Your task to perform on an android device: In the Flo app, track pregnancy details such as the due date of May 2, 2024, and the baby's movement, and the app will let you know how far along you are.
Image 0: 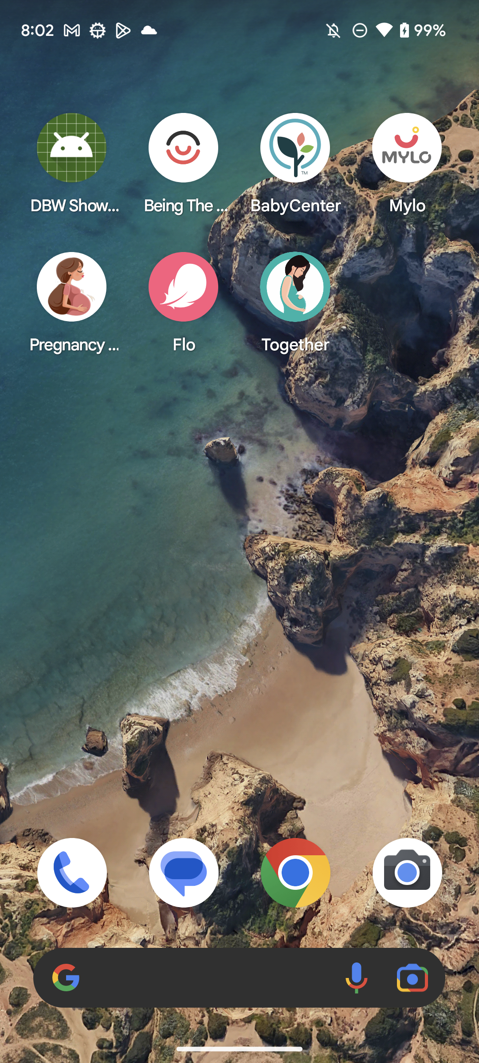
Open the Flo app
Step 0: open app "Flo"
Image 1: 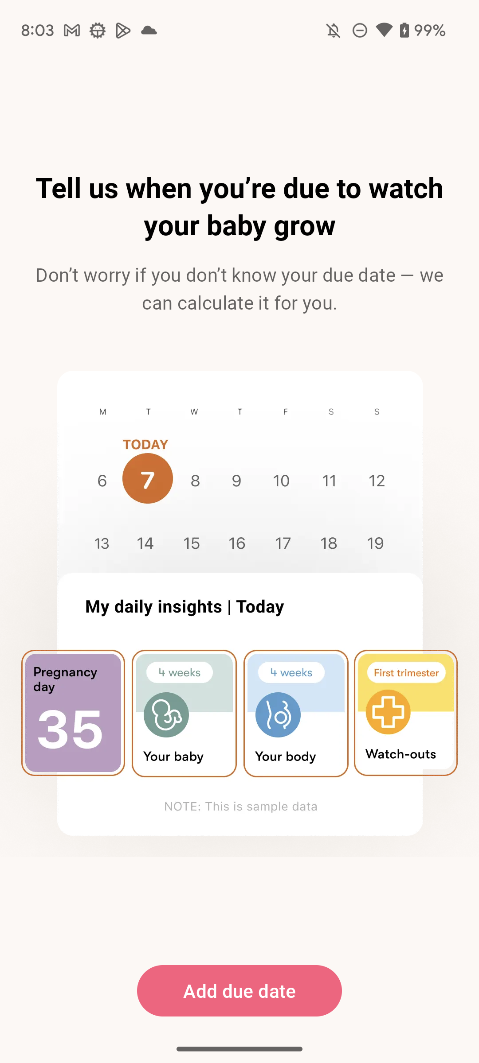
Click on the Add due date button at the bottom
Step 1: click (239, 991)
Image 2: 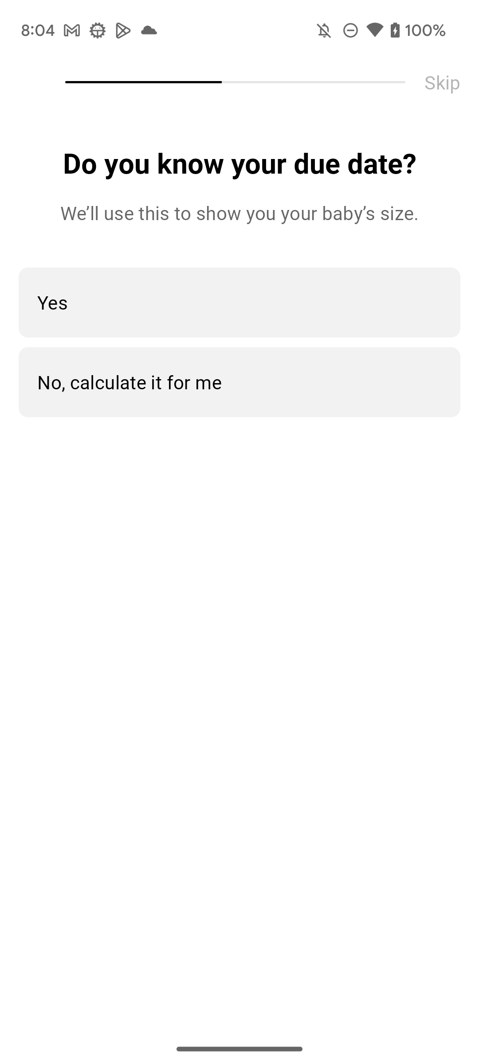
Click on the Yes option
Step 2: click (239, 302)
Image 3: 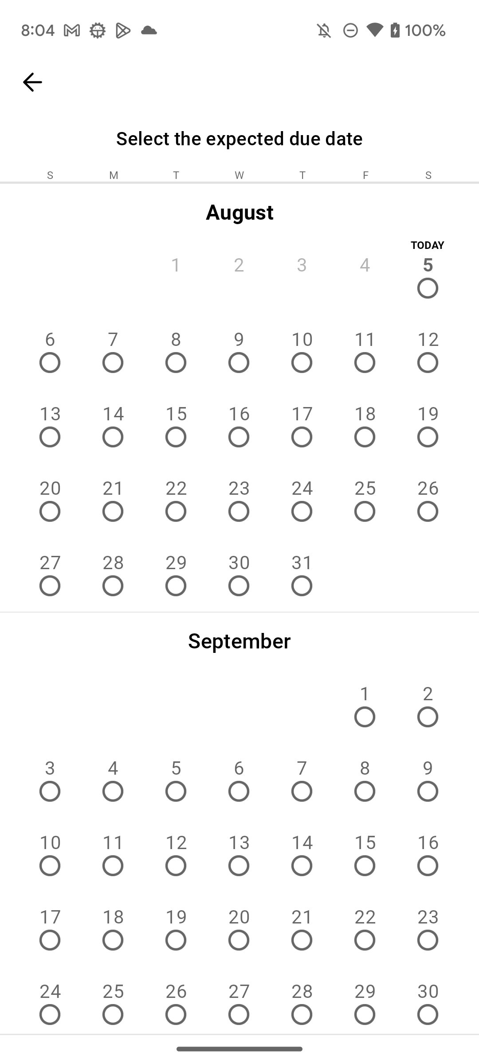
Scroll up to view the May 2024 Month
Step 3: scroll down
Image 4: 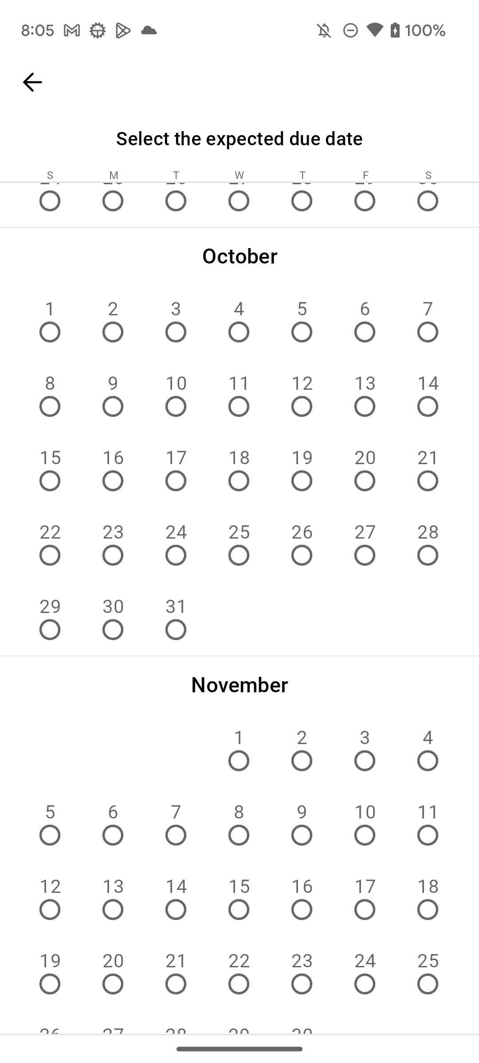
Scroll up to view the May 2024 Month
Step 4: scroll down
Image 6: 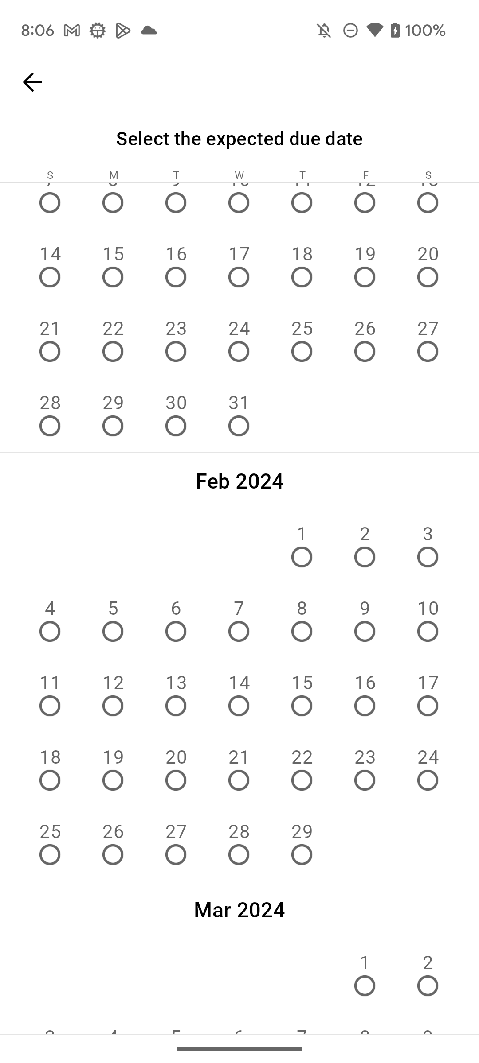
Scroll up to view the May 2024 Month
Step 6: scroll down
Image 7: 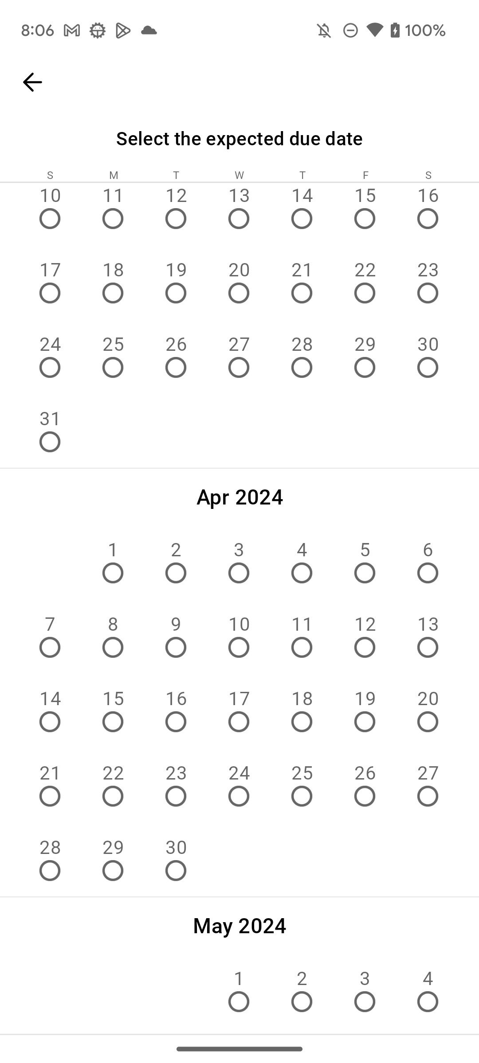
Scroll up to view the May 2024 Month
Step 7: scroll down
Image 8: 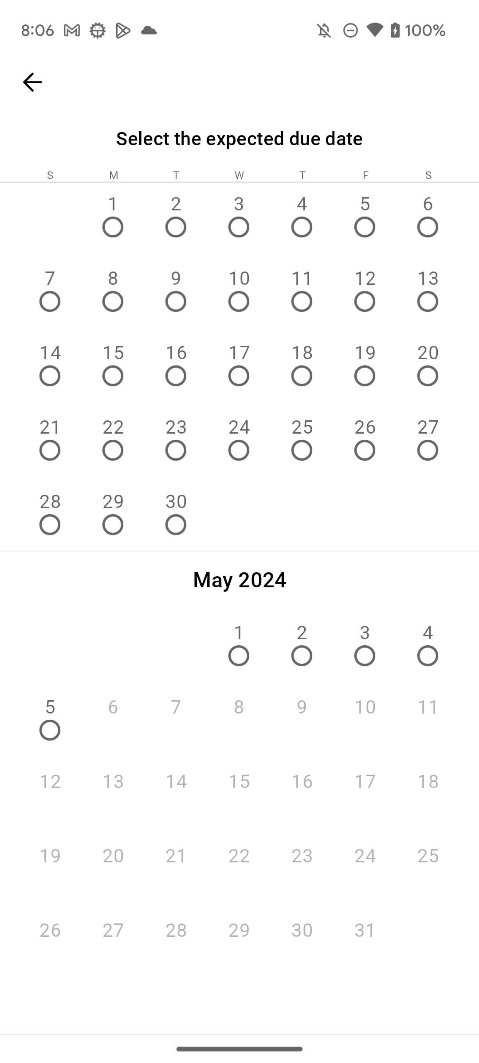
Click on the 2nd May
Step 8: click (301, 656)
Image 9: 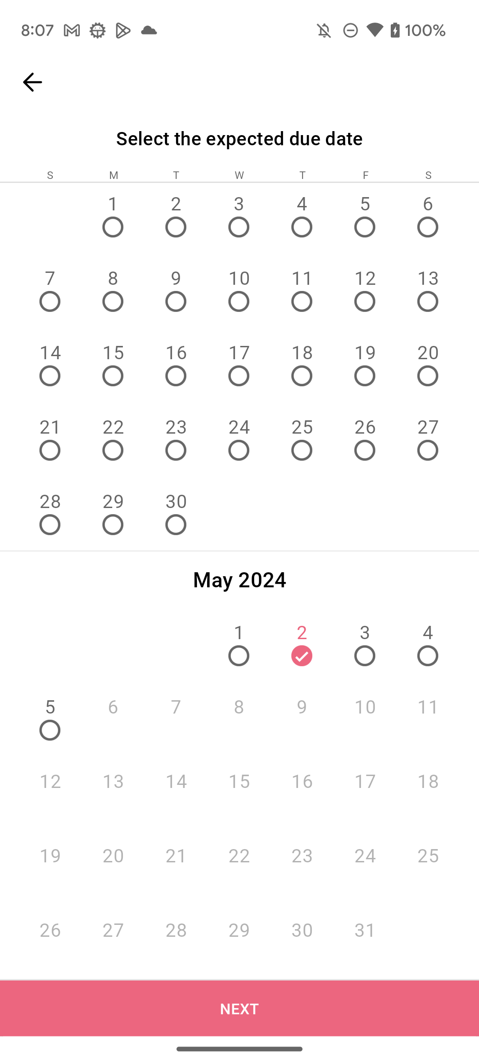
Click on the Next button at the bottom
Step 9: click (239, 1009)
Image 10: 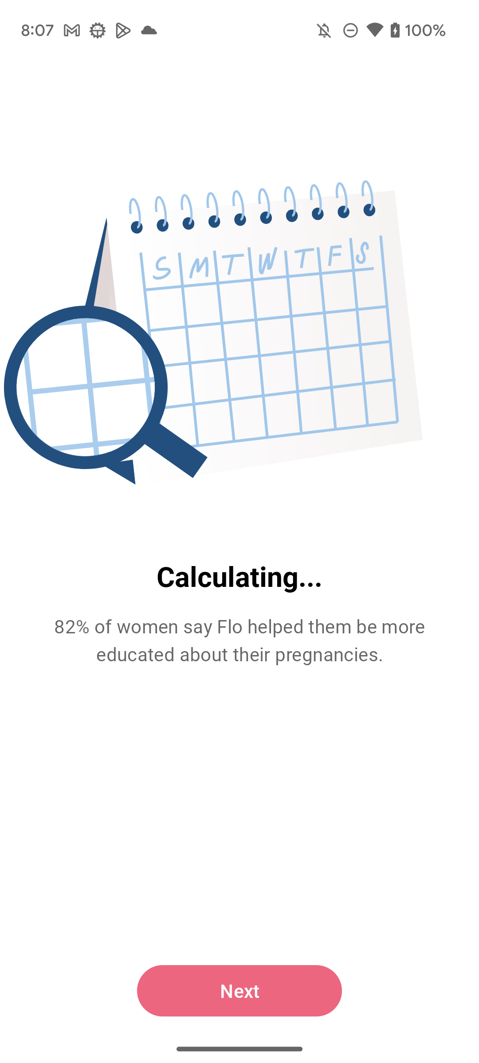
Click on the Next button at the bottom
Step 10: wait
Image 11: 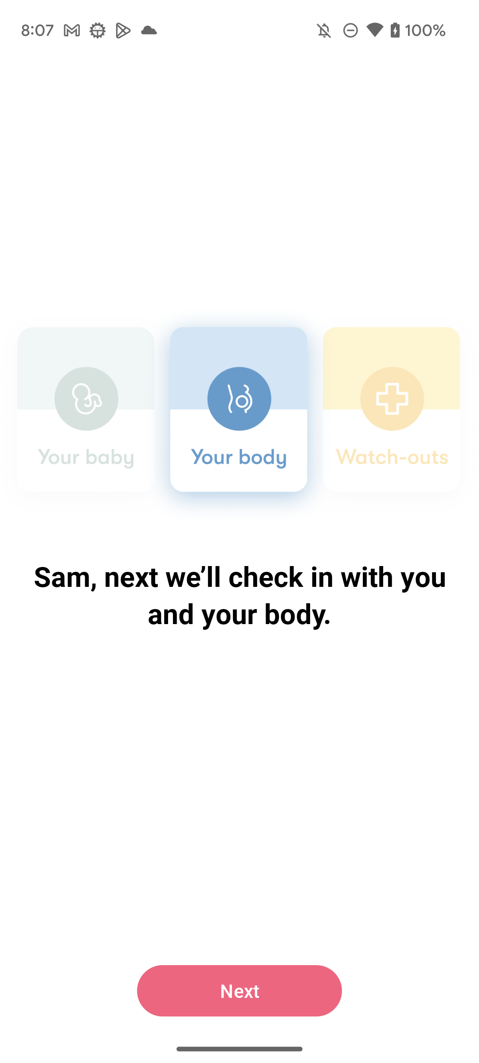
Click on the Next button at the bottom of the screen
Step 11: click (239, 991)
Image 12: 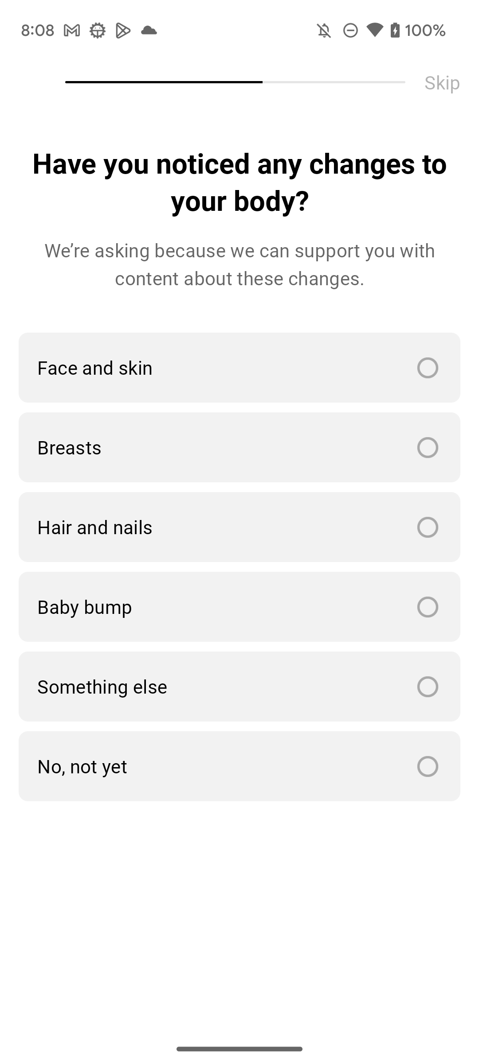
Click on the No, not yet option
Step 12: click (216, 766)
Image 13: 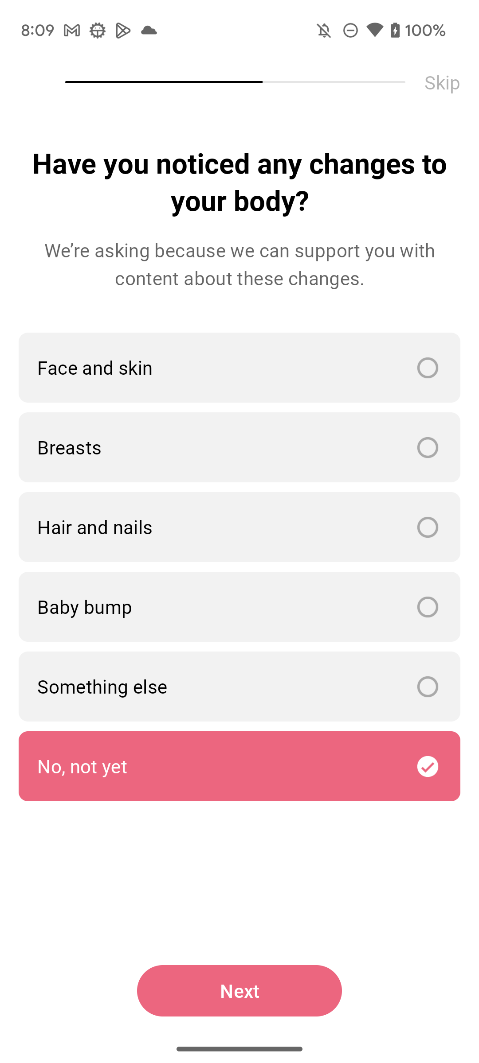
Click on the Next button at the bottom of the screen
Step 13: click (239, 991)
Image 14: 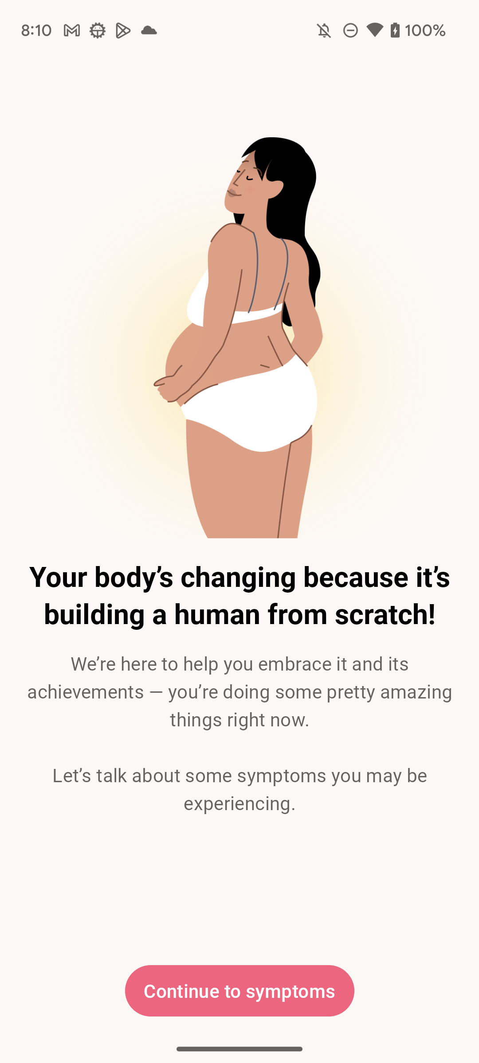
Click on the Continue to symptoms button at the bottom of the screen
Step 14: click (239, 991)
Image 16: 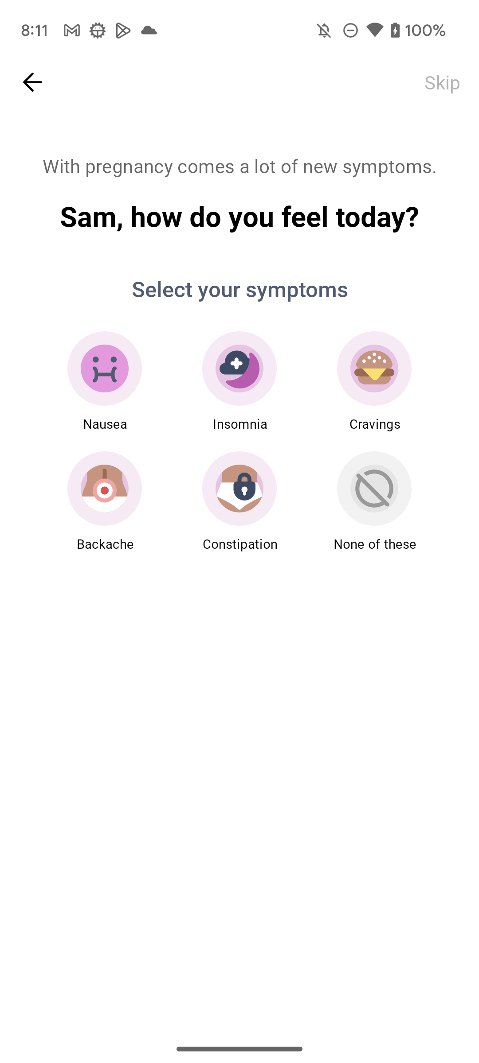
Click on the Skip option at the top right of the screen
Step 16: click (442, 82)
Image 18: 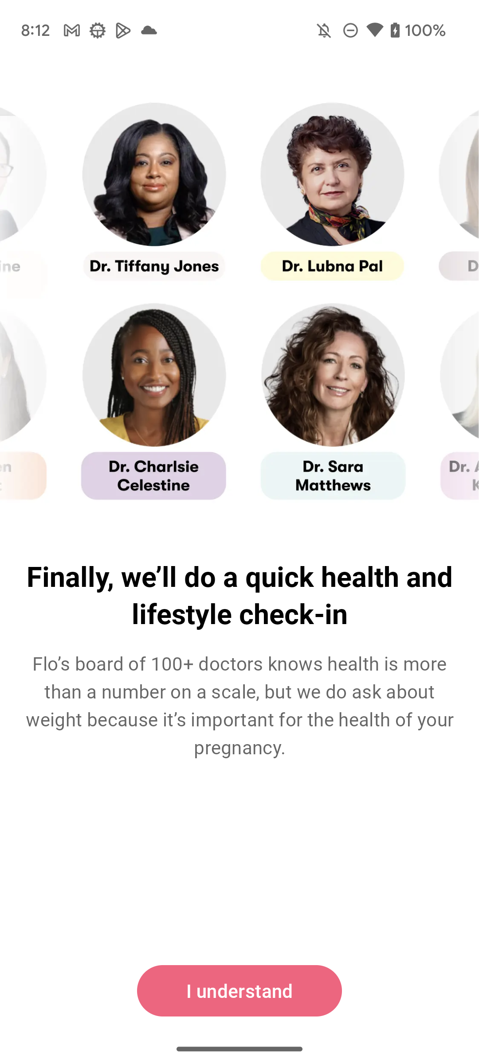
Click on the I understand button at the bottom of the screen
Step 18: click (239, 991)
Image 19: 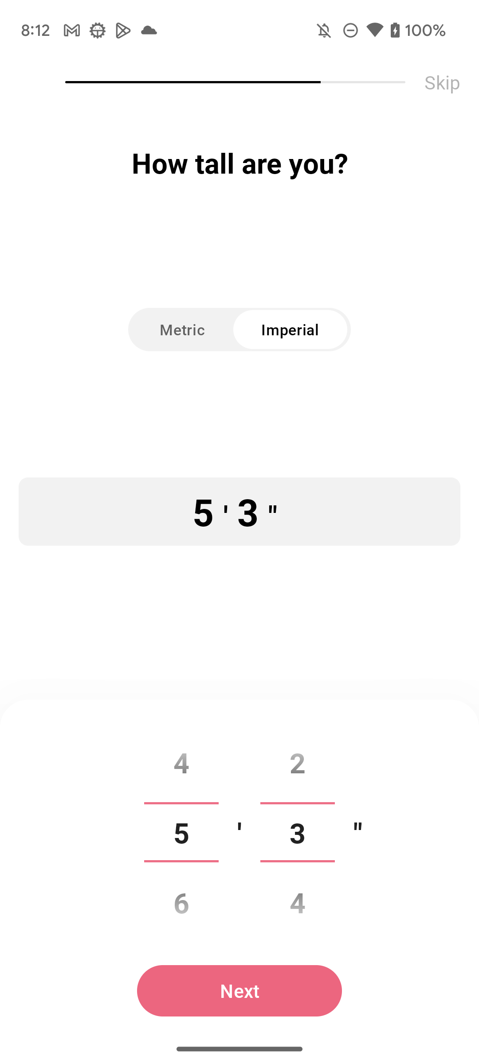
Click on the Skip button at the top right of the screen
Step 19: click (442, 82)
Image 20: 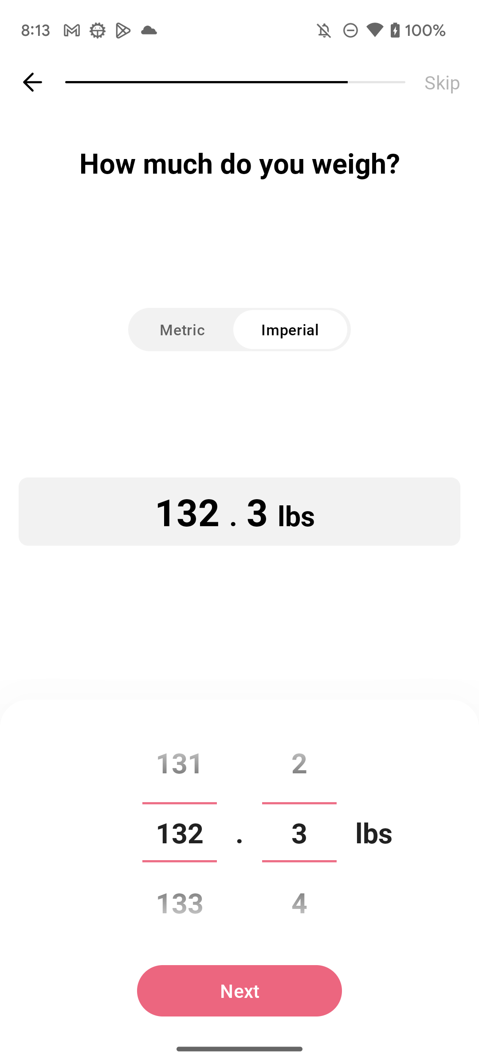
Click on the Skip button at the top right of the screen
Step 20: click (442, 82)
Image 22: 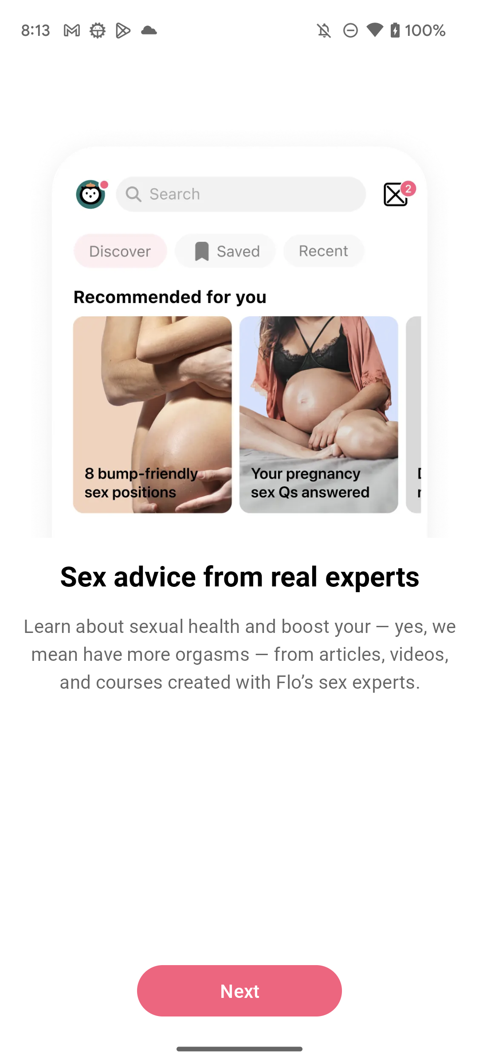
click on the Next button at the bottom of the screen
Step 22: click (239, 991)
Image 23: 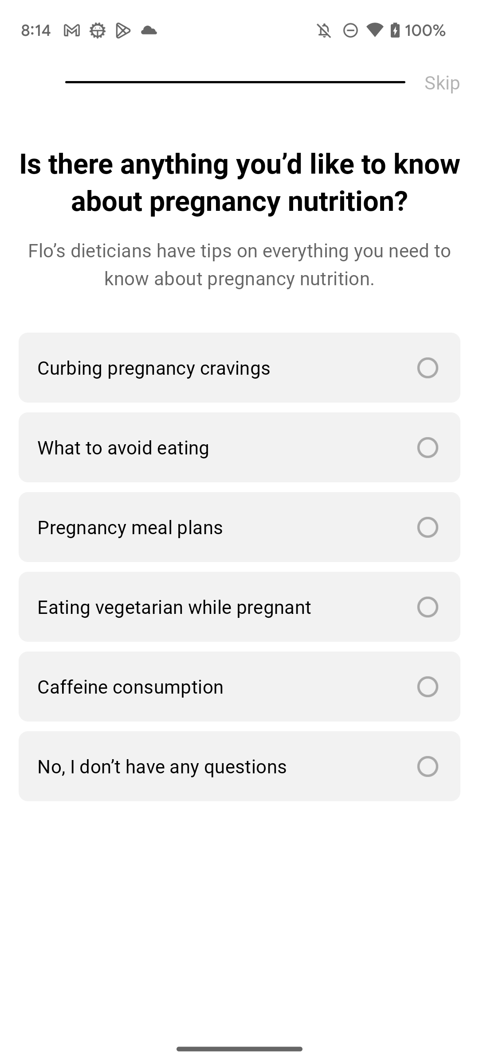
Click on the Skip button at the top right of the screen
Step 23: click (442, 82)
Image 24: 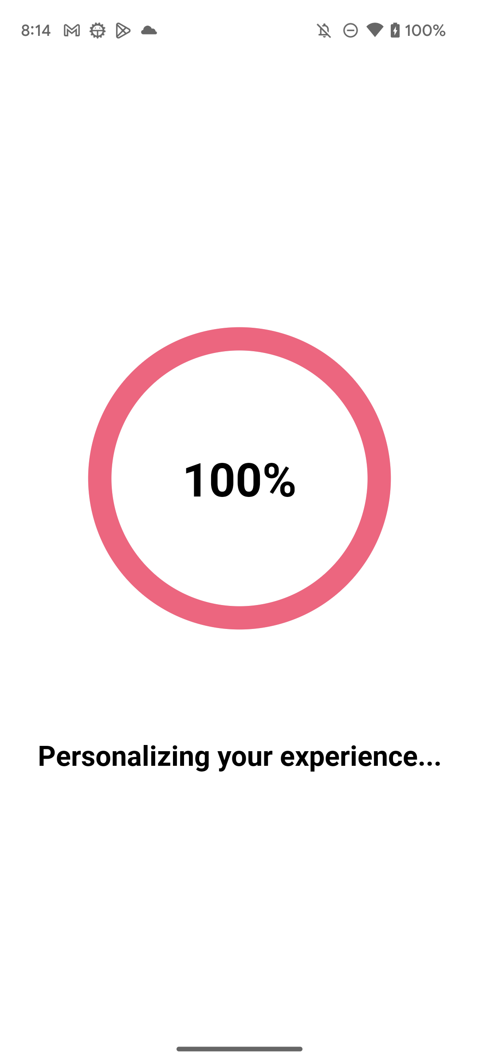
Click on the Skip button at the top right of the screen
Step 24: wait